Your task to perform on an android device: I want to see the walking distance to gouda station station from my friends house.
Image 1: 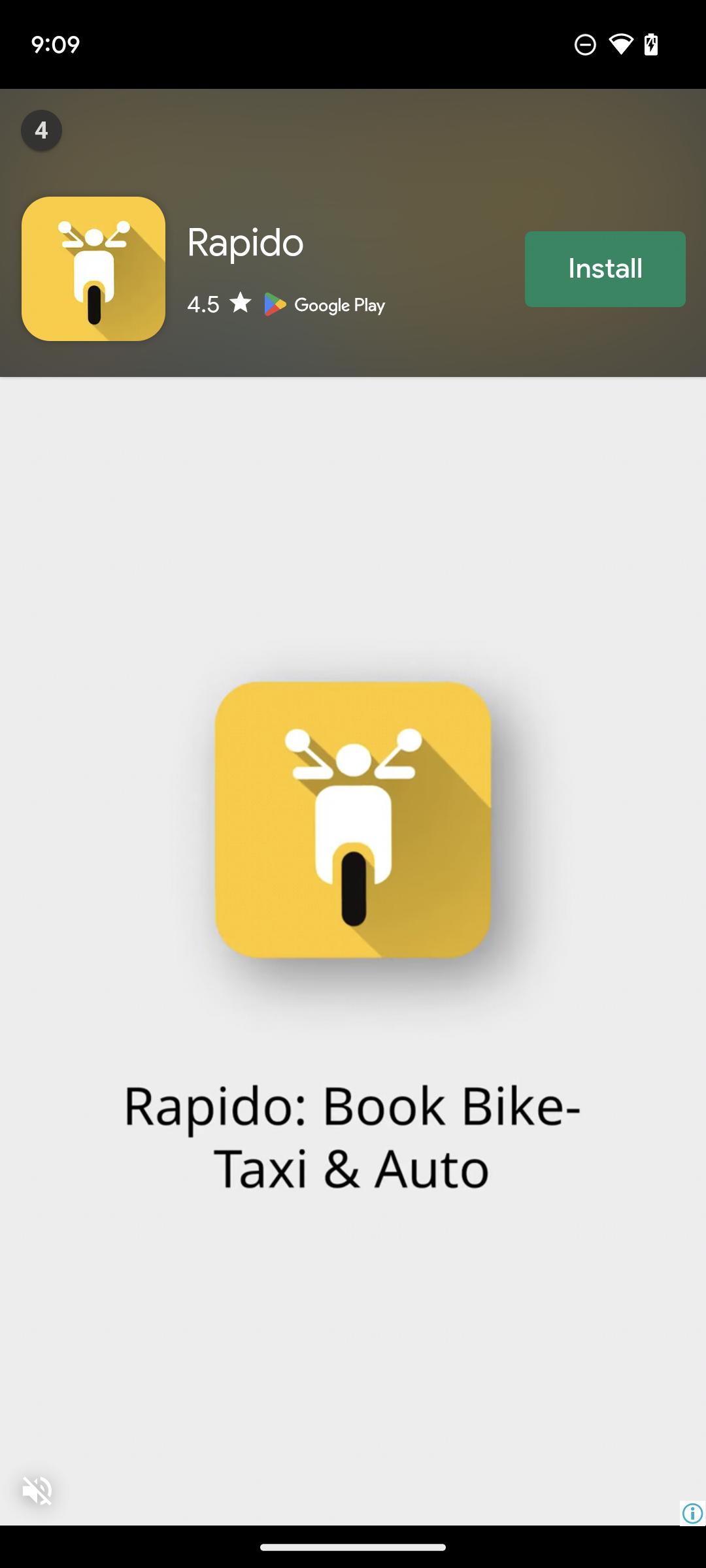
Click on the first suggestion in recent trips as It has my friends house gps location marked.
Step 1: wait
Image 2: 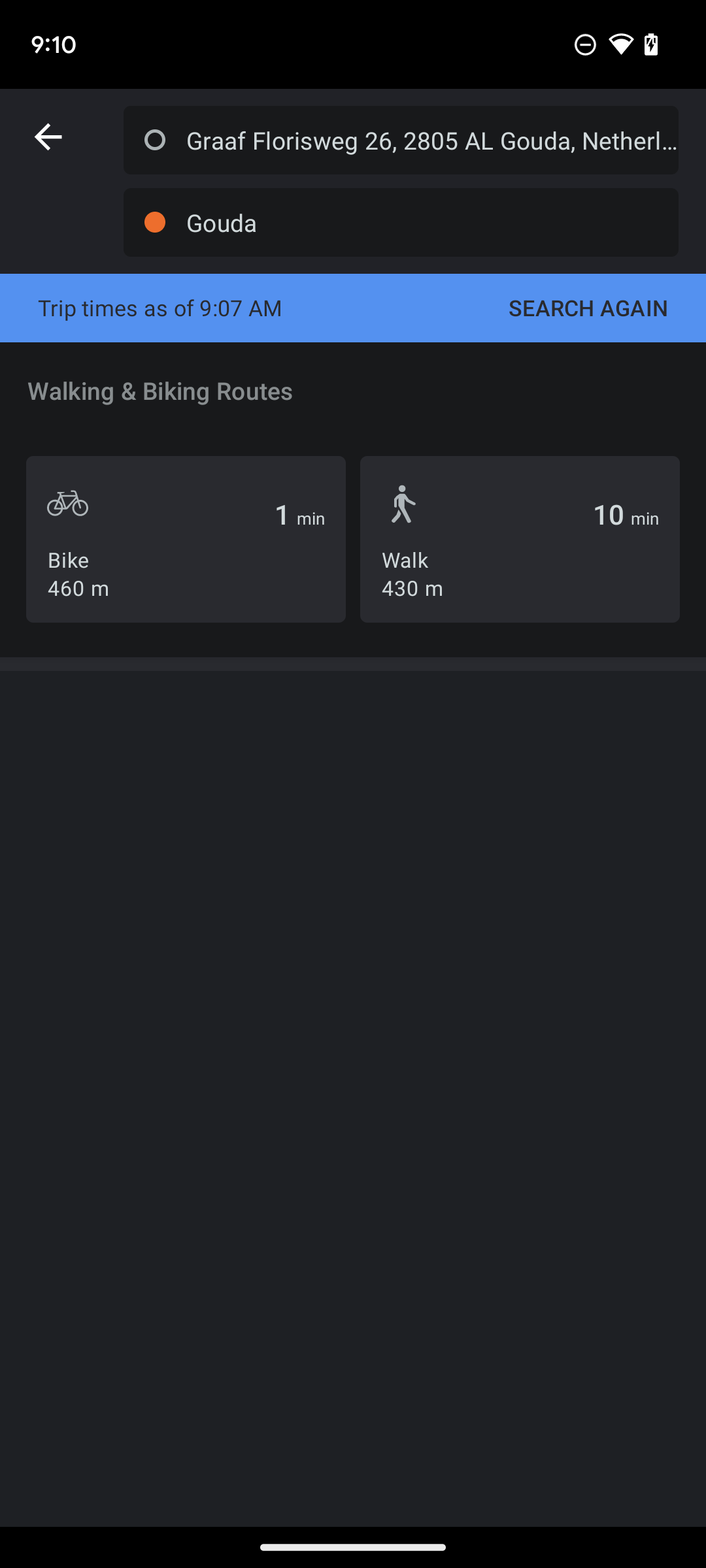
Click on walk button.
Step 2: click (520, 531)